Your task to perform on an android device: In the FitPro App ,set a 10000 target steps goal  
Image 0: 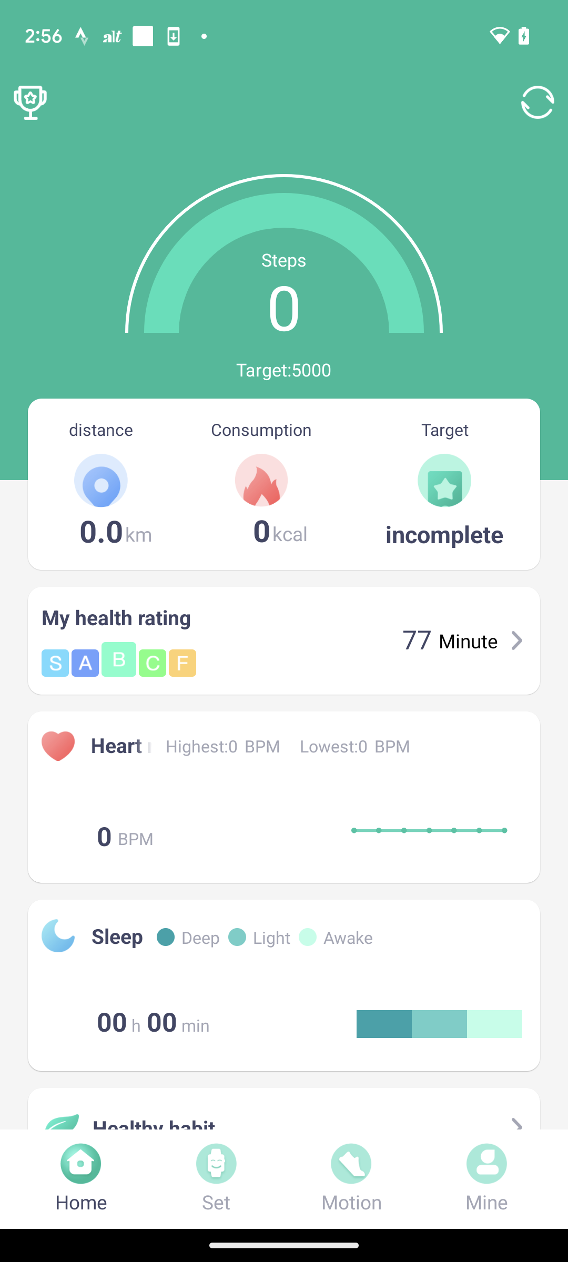
Click on the mine tab at the bottom right corner
Step 0: click (486, 1179)
Image 1: 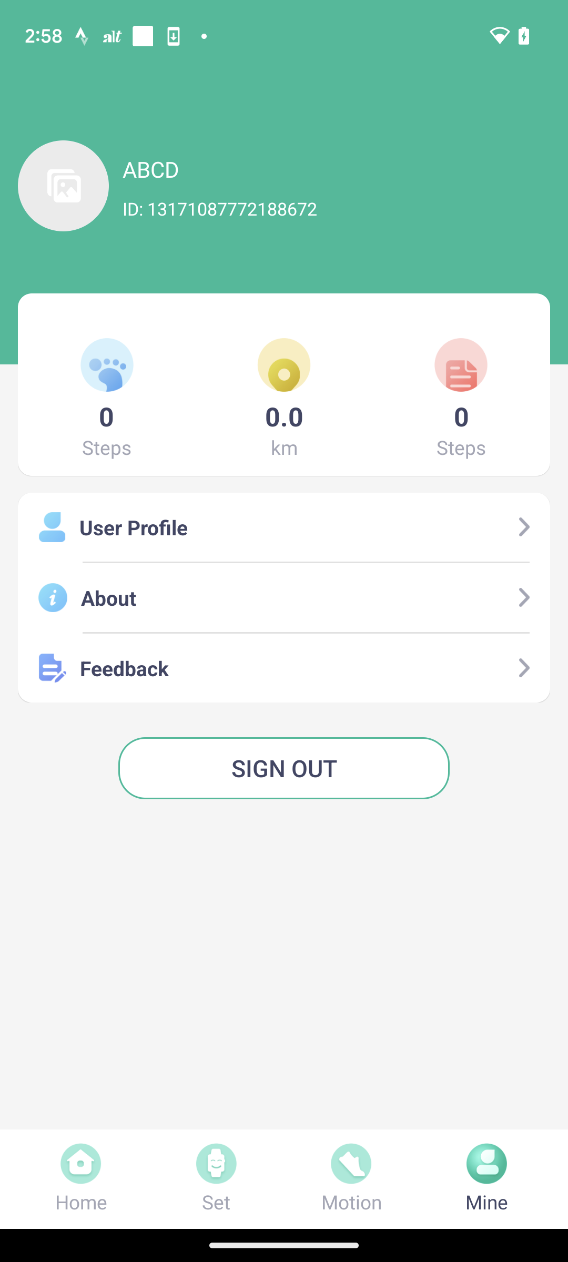
click on the user profile option
Step 1: click (283, 527)
Image 3: 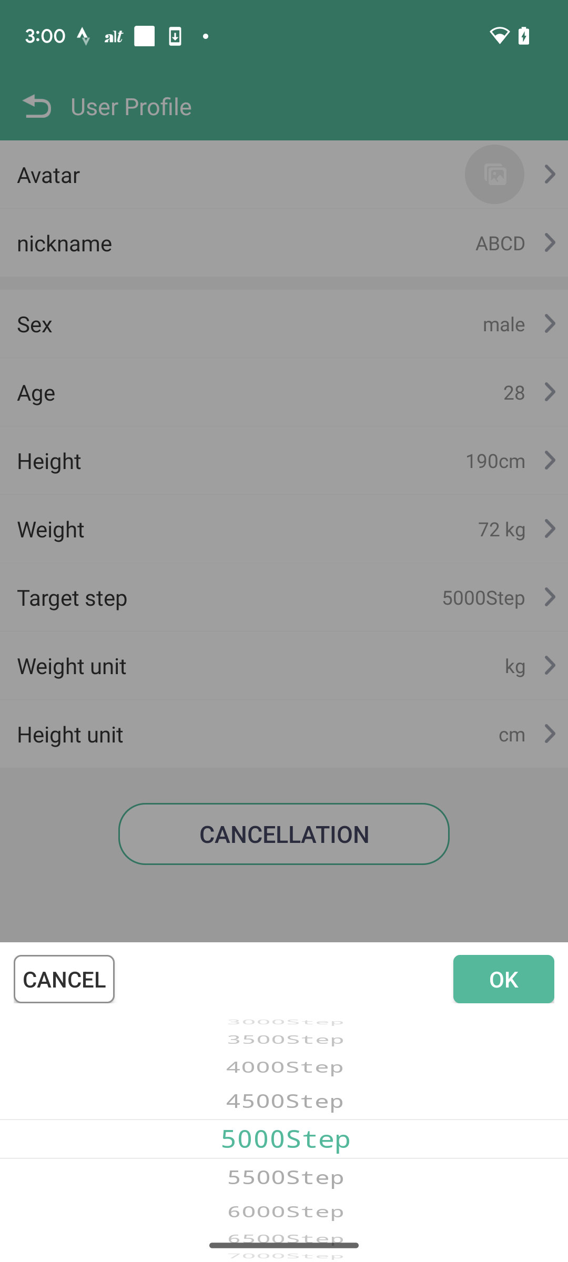
Swipe up to set 10000 steps
Step 3: scroll down
Image 4: 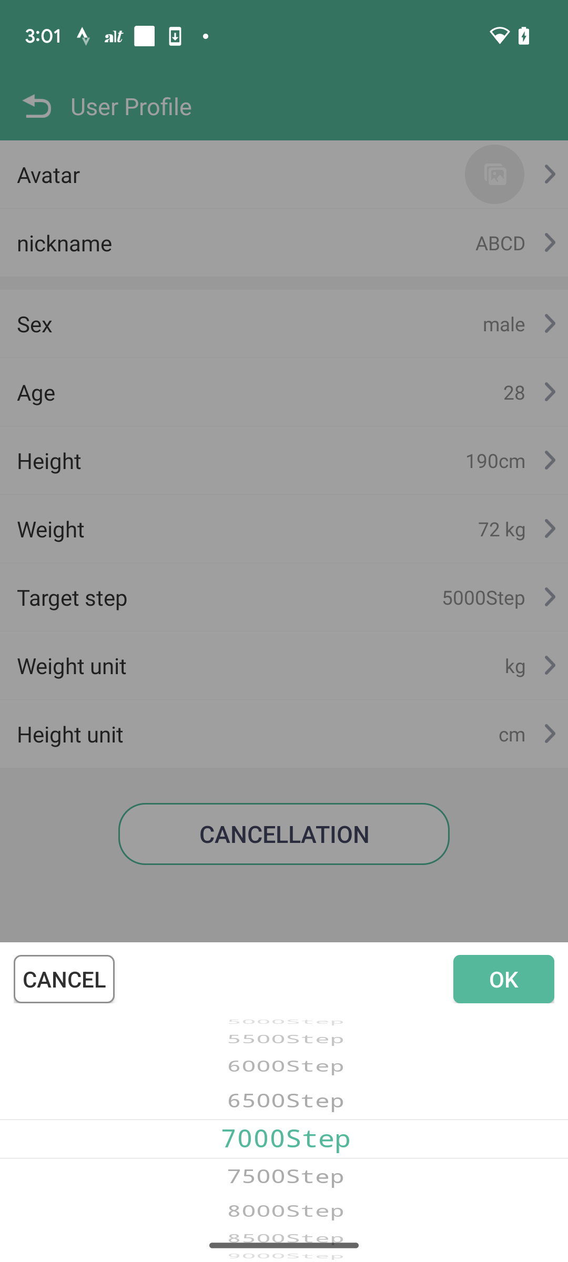
Swipe up to set 10000 steps
Step 4: scroll down
Image 5: 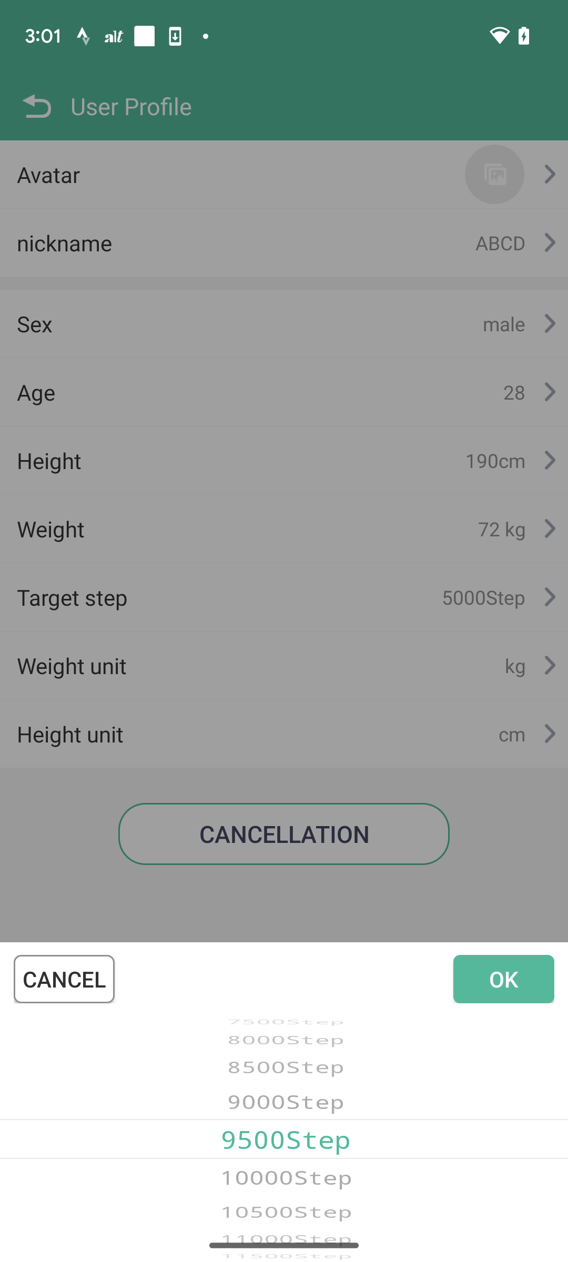
Swipe up to set 10000 steps
Step 5: scroll down
Image 6: 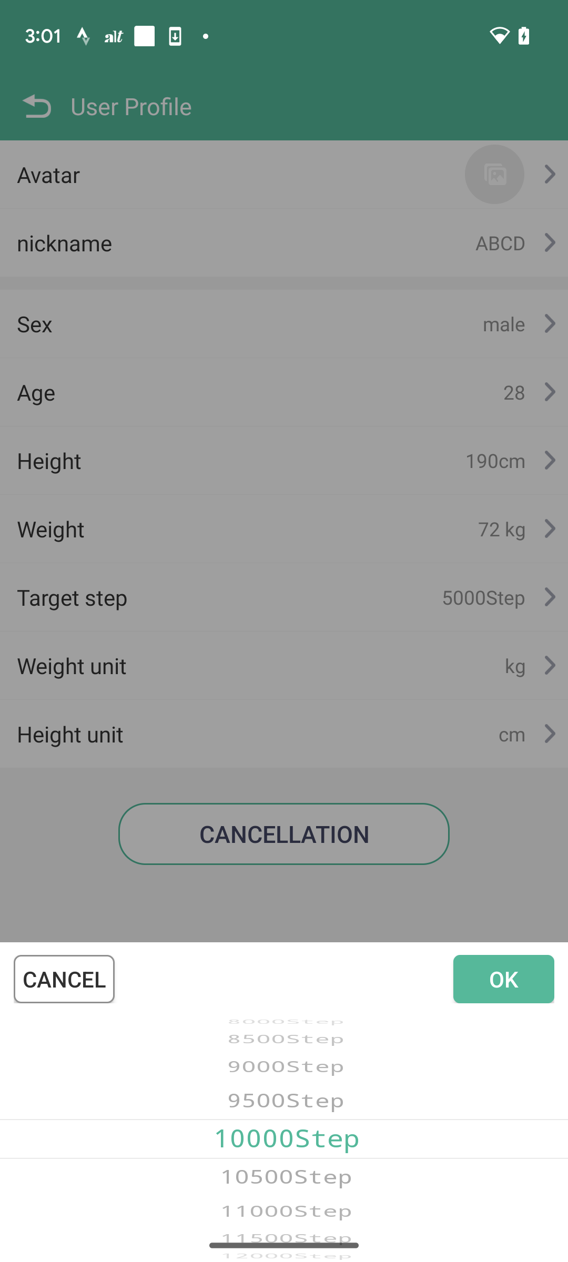
Click on the ok option
Step 6: click (504, 979)